Your task to perform on an android device: Subscribe to the Belhaven University channel so that I can get regular updates on my bachelor of science in accounting, which can provide me with better job opportunities and allow me to be a part of a wider community.
Image 0: 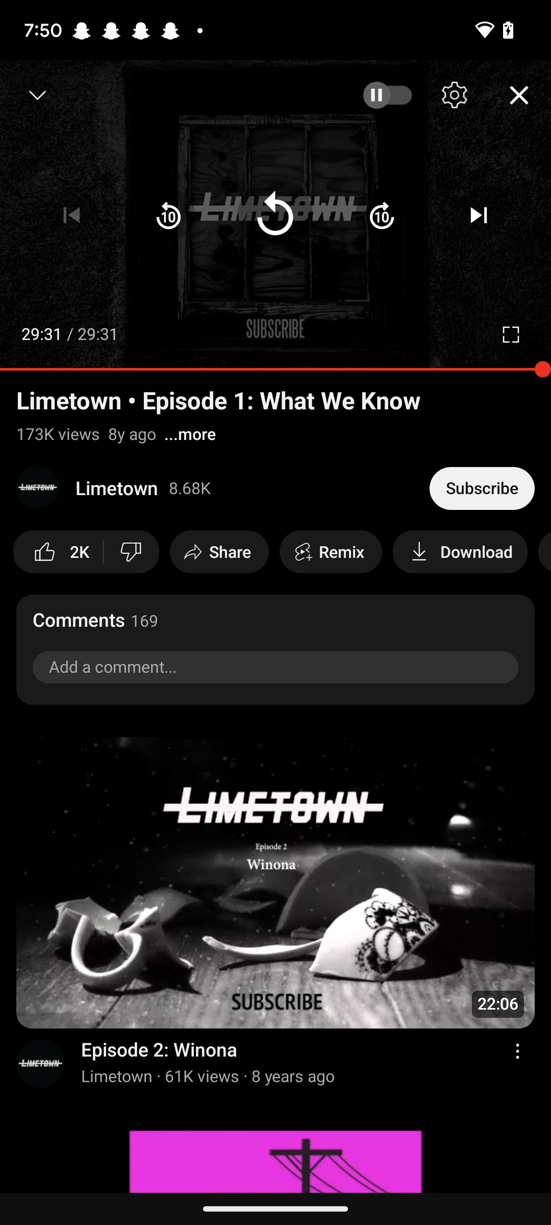
Scroll down at the top of the screen.
Step 0: scroll up
Image 1: 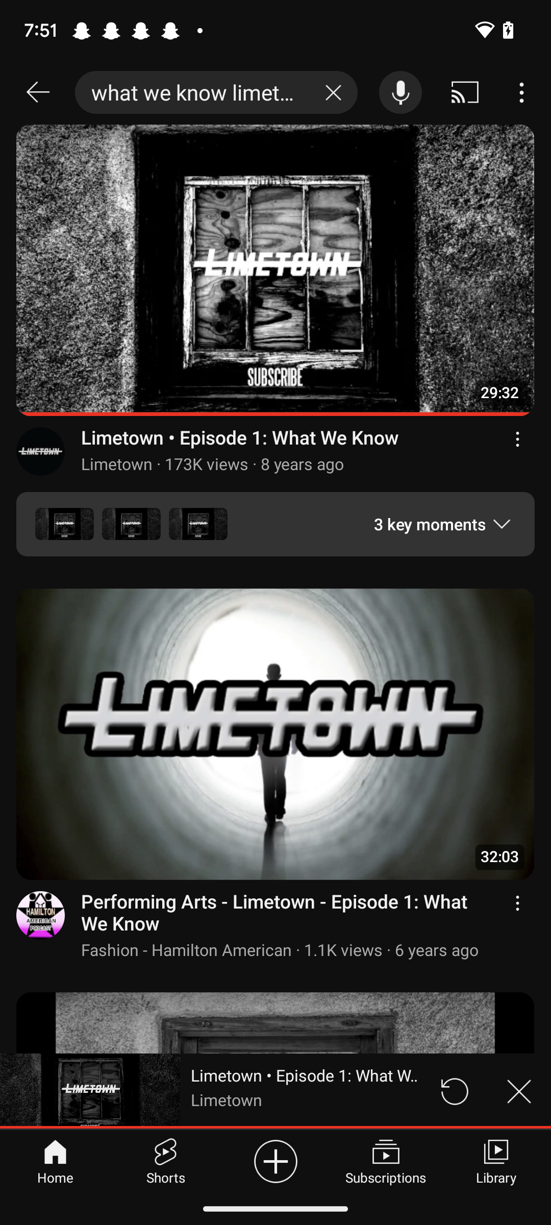
Click on the search bar at the top of the screen.
Step 1: click (189, 92)
Image 2: 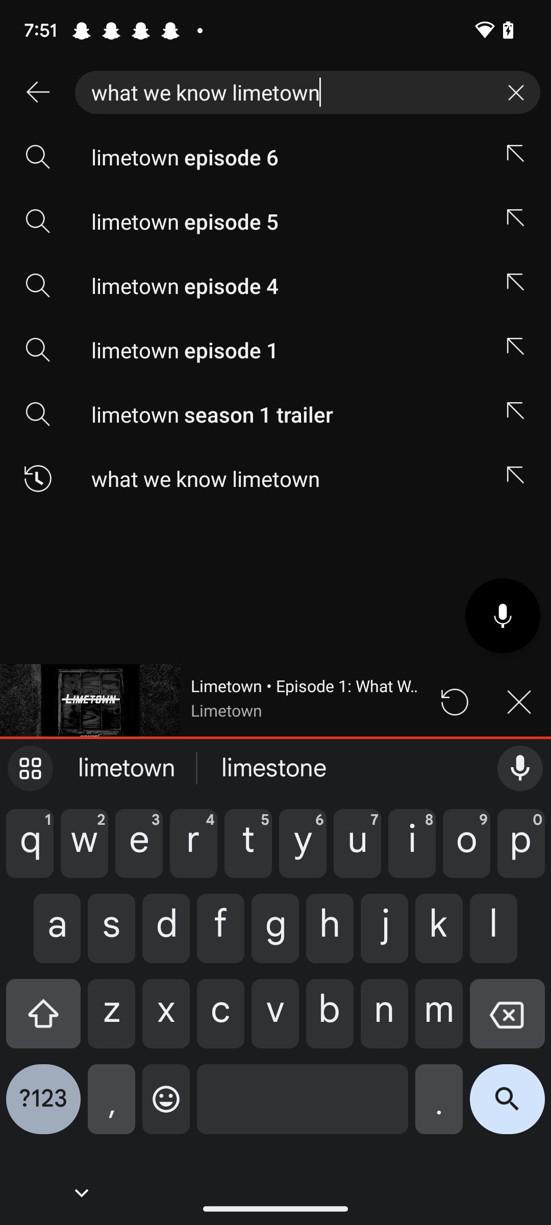
Click on the cross icon at the top right corner of the screen
Step 2: click (518, 92)
Image 3: 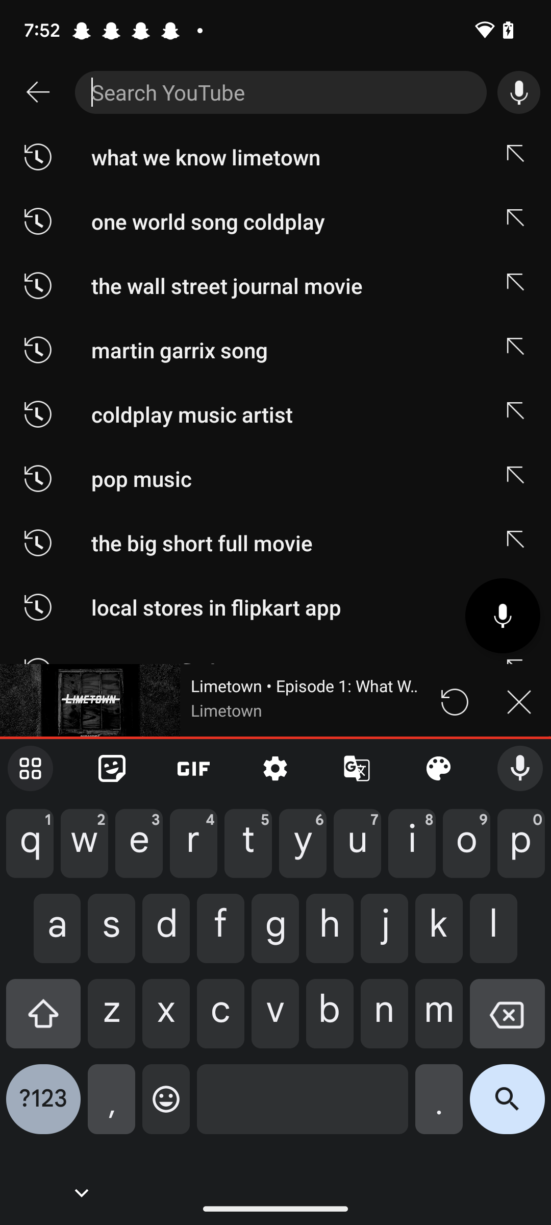
Type Belhaven University in the search bar.
Step 3: type "Belhaven University"
Image 4: 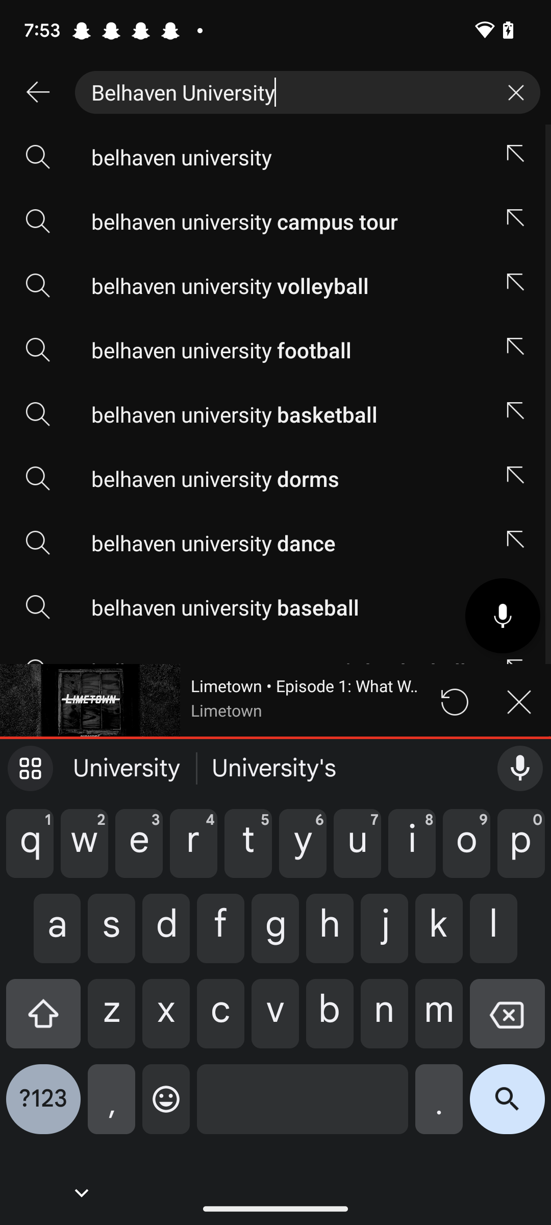
Click on the search icon at the bottom right corner of the screen
Step 4: click (507, 1107)
Image 5: 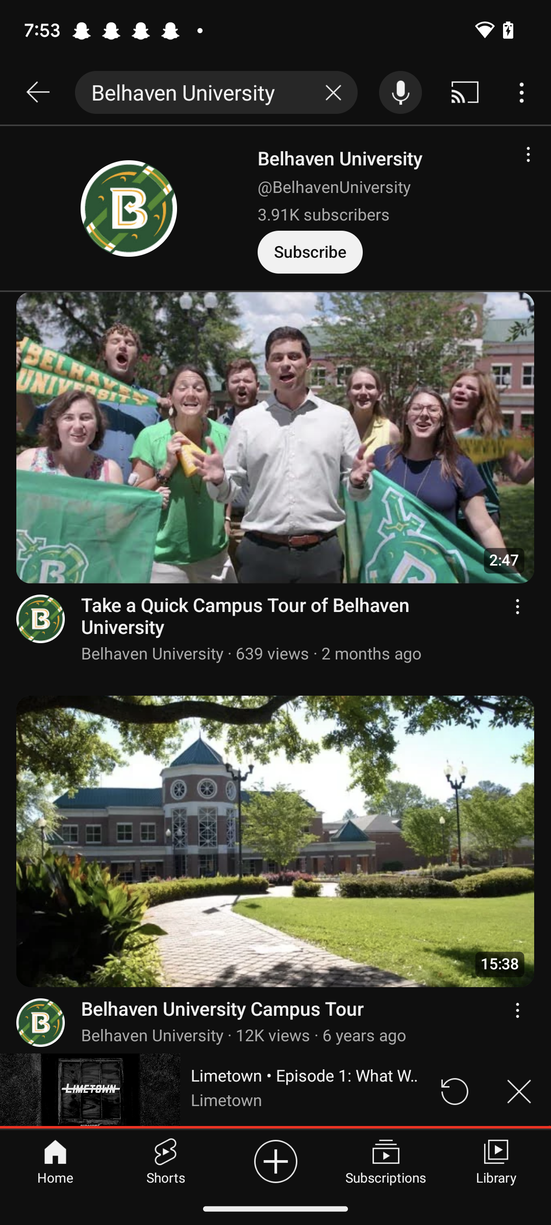
Click on the subscribe option in the top middle of the screen.
Step 5: click (310, 252)